Your task to perform on an android device: Add a Chunky chelsea Boots  of size 10 to cart for mom to H&M app 
Image 0: 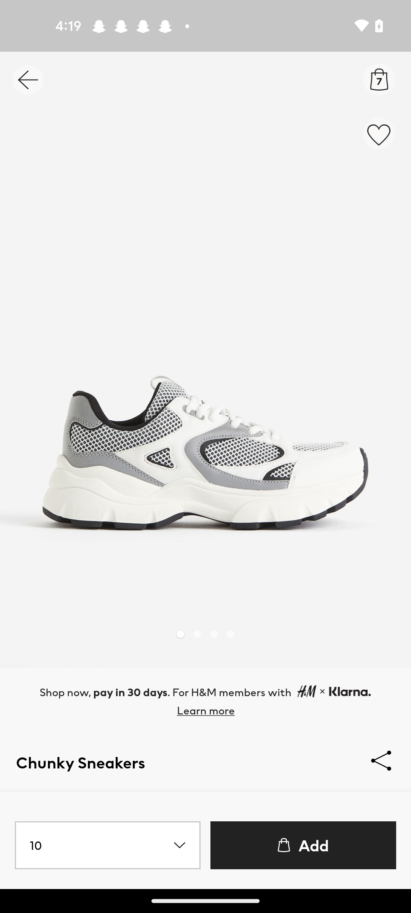
Go back to previous page 
Step 0: press back button
Image 1: 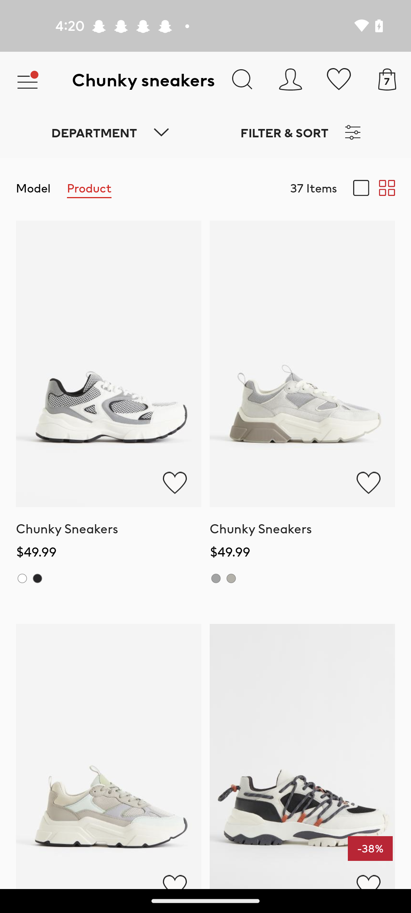
Click on the search icon at the top of the screen 
Step 1: click (242, 79)
Image 2: 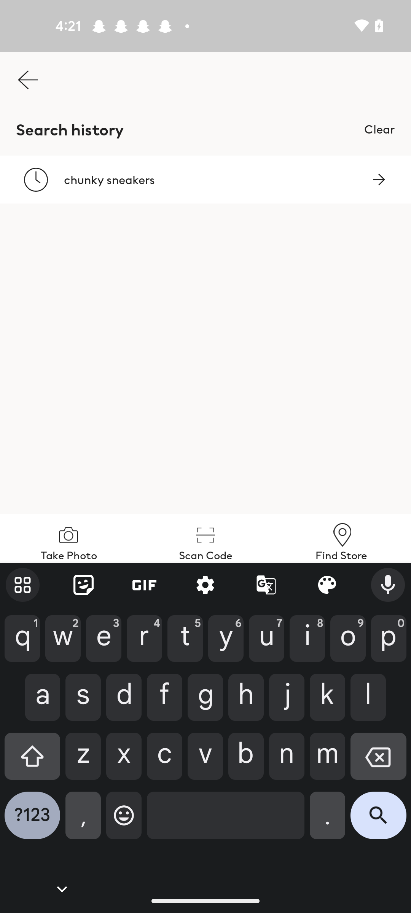
Enter a Chunky chelsea Boots 
Step 2: type "Chunky chelsea Boots"
Image 3: 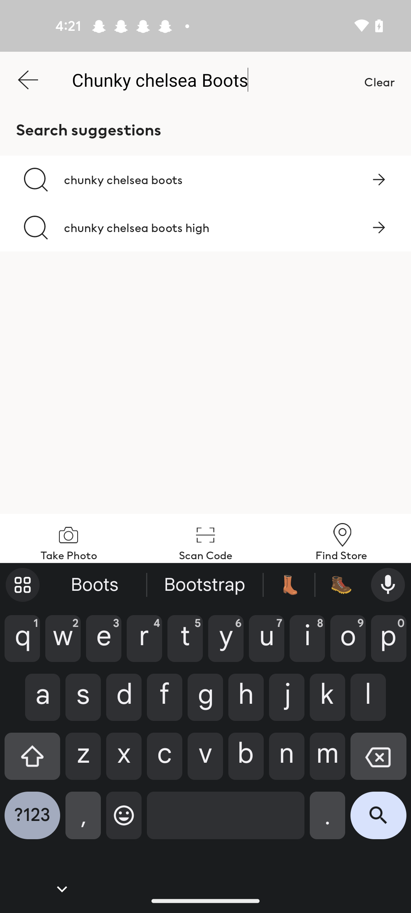
Click on the Search icon at the bottom right corner of the screen 
Step 3: click (378, 821)
Image 4: 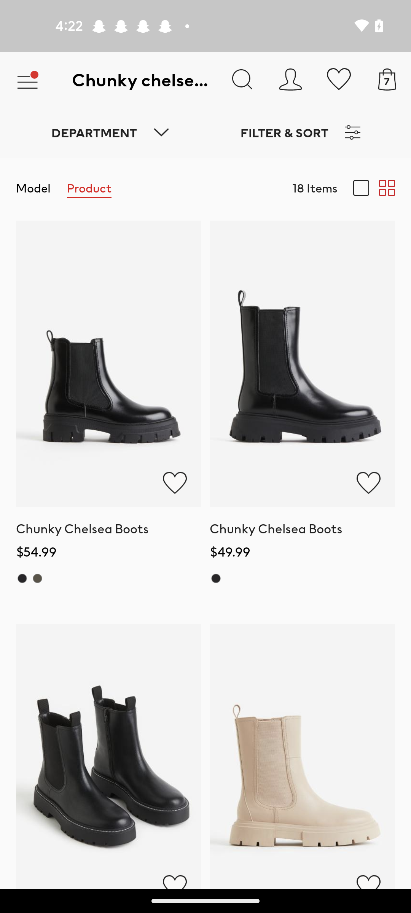
Click on the Chunky chelsea Boots 
Step 4: click (111, 364)
Image 5: 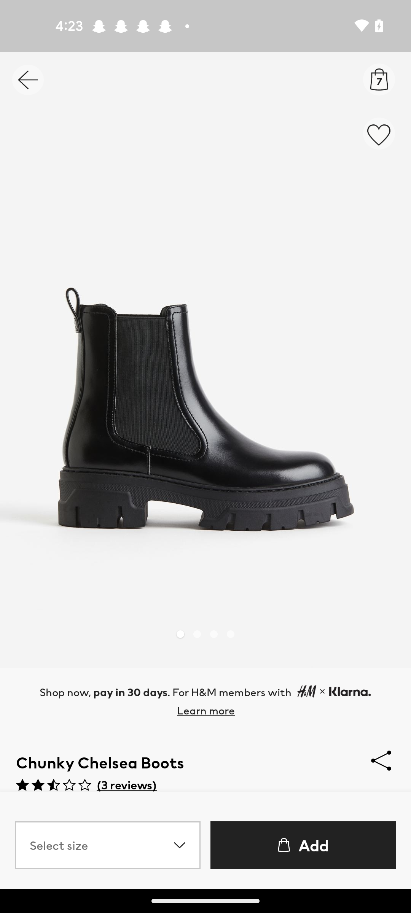
Click on the Select size tab of the screen 
Step 5: click (102, 845)
Image 7: 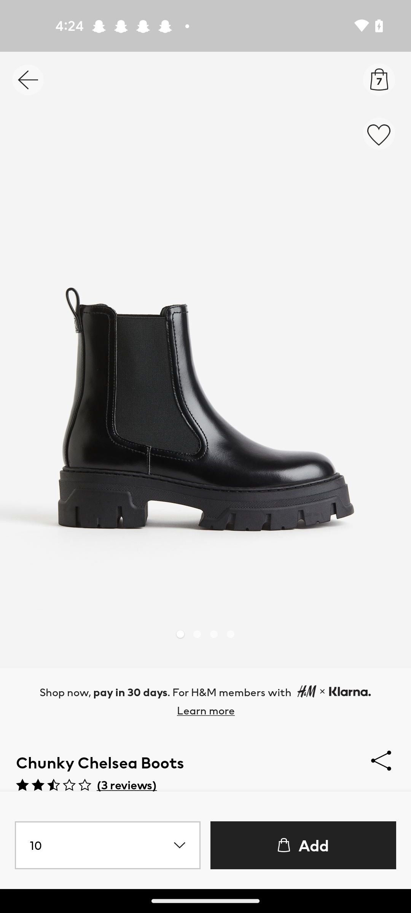
Click on the Add to bag tab of the screen 
Step 7: click (314, 845)
Image 8: 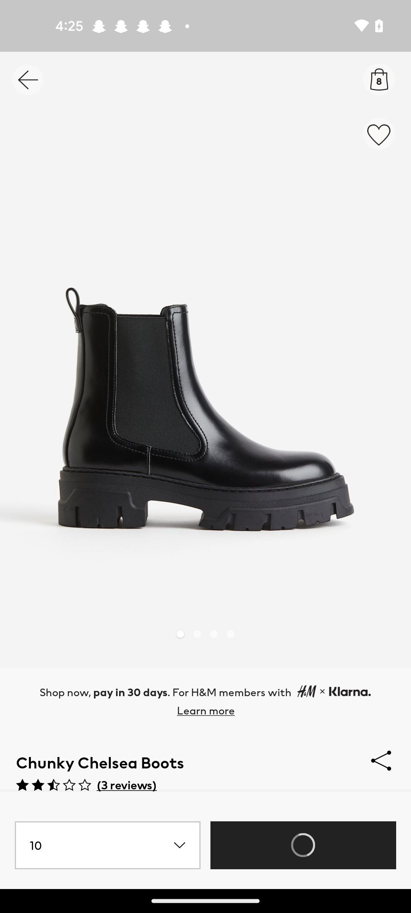
Click on the Add to bag tab of the screen 
Step 8: wait